Your task to perform on an android device: I want constant weather updates. Turn ON the weather alert notification for Welsh in the AccuWeather app's settings.
Image 0: 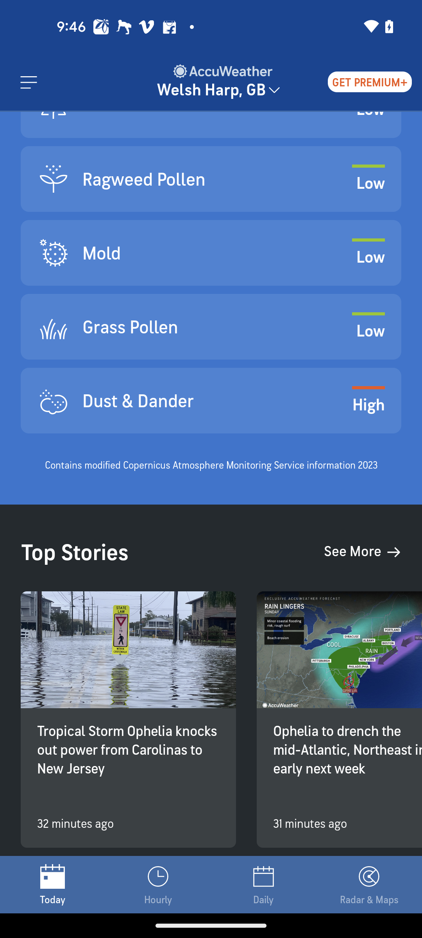
Click on the three bar menu icon at the top left corner of the screen
Step 0: click (29, 82)
Image 1: 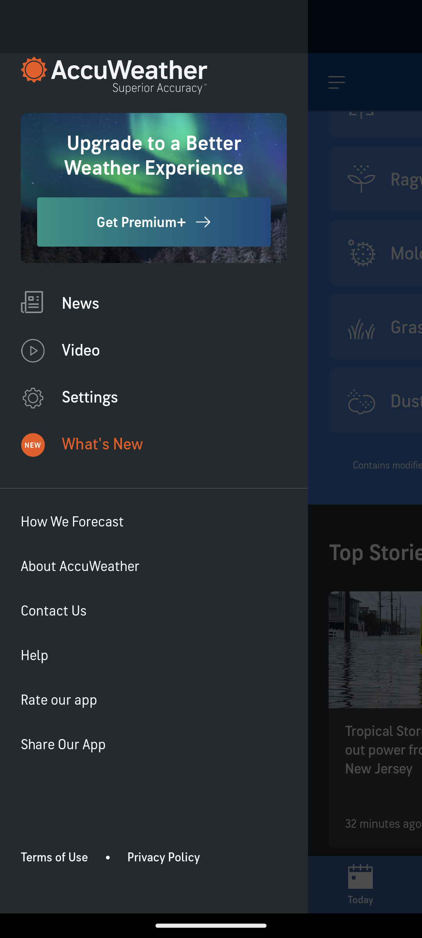
Go to the settings of the app
Step 1: click (90, 396)
Image 2: 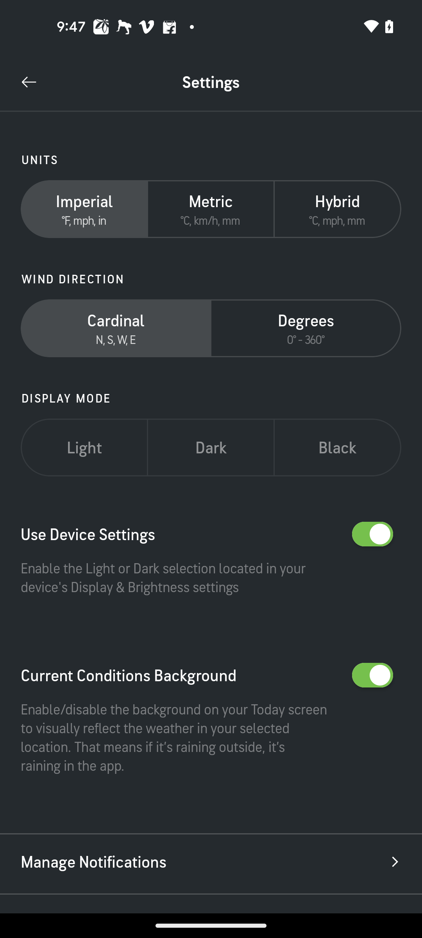
Click on the Manage Notifications setting
Step 2: click (93, 861)
Image 3: 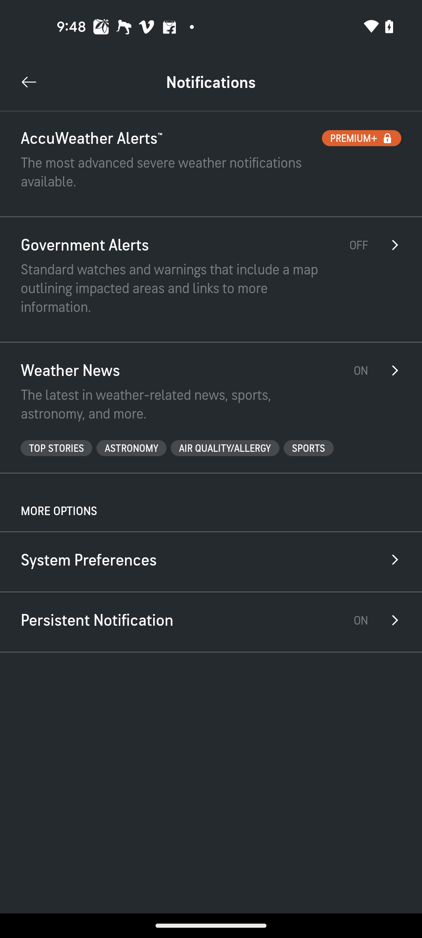
Click on the Government Alerts settings
Step 3: click (186, 260)
Image 4: 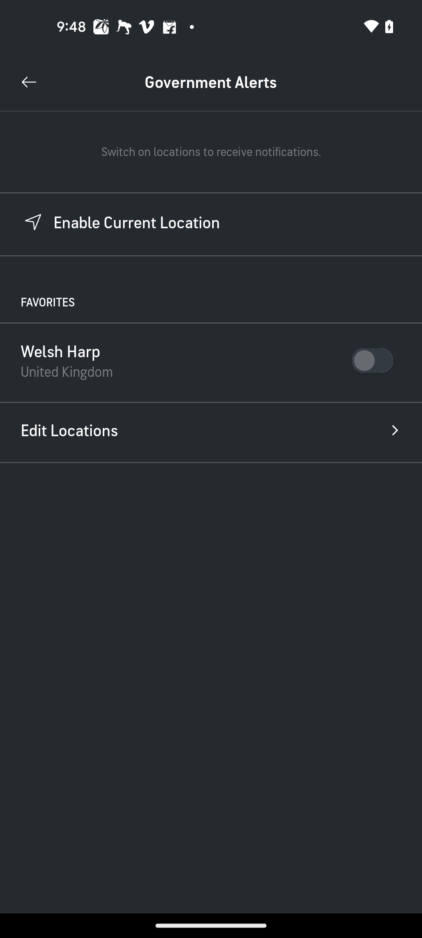
click on the toggle button of the Welsh Harp 
Step 4: click (372, 367)